Your task to perform on an android device:  Open Olx India app, find contact information about TABLE SHEESHAM WOOD product and send Hi to seller
Image 0: 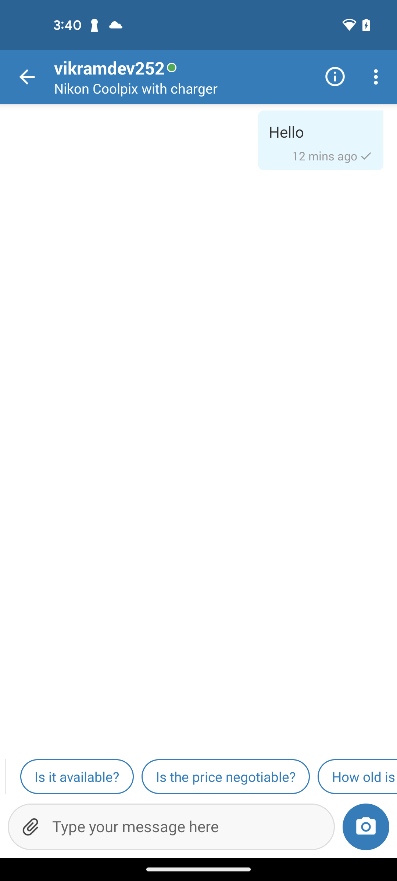
Open Olx India app
Step 0: open app "OLX India"
Image 1: 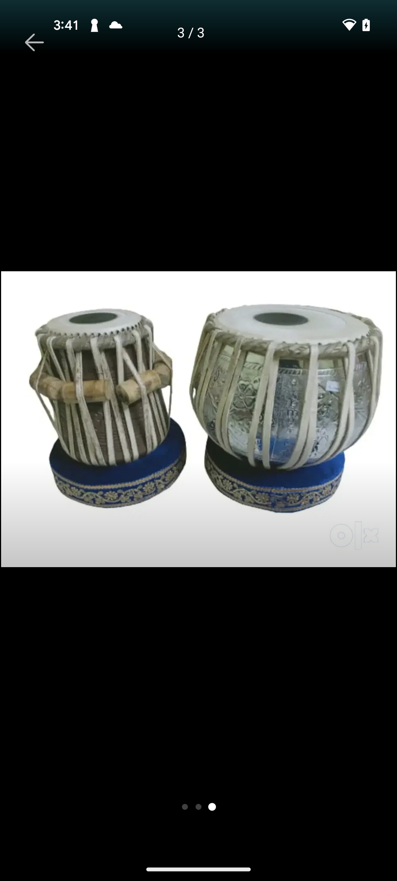
Go back to previous screen
Step 1: press back button
Image 2: 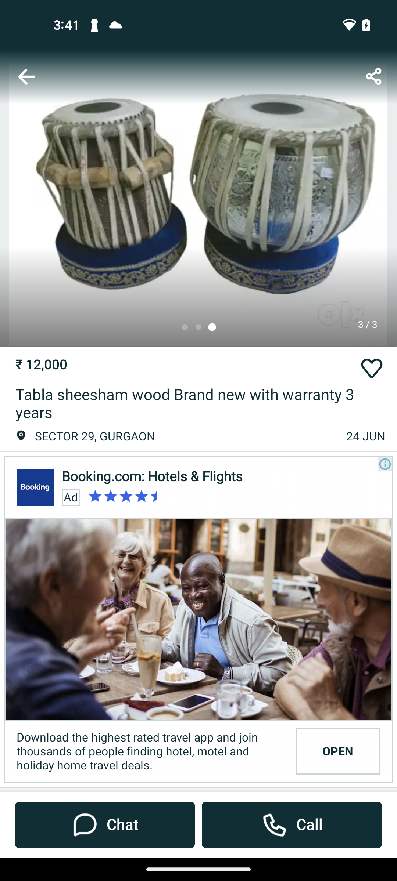
Click on the Chat button at the bottom left of the screen
Step 2: click (105, 825)
Image 3: 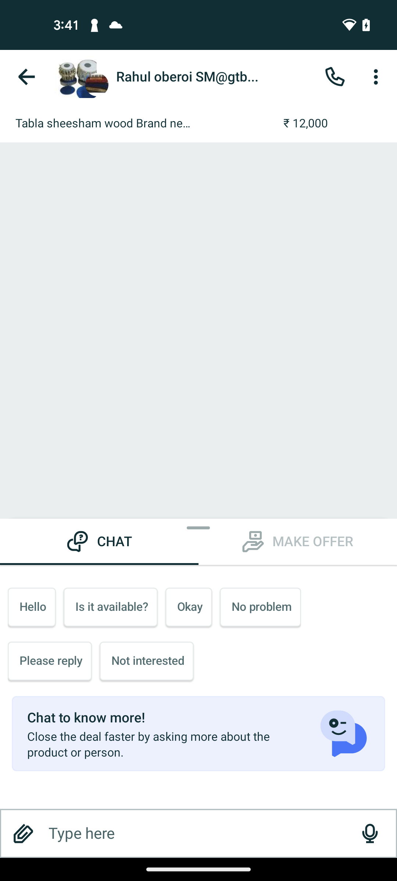
Click on the chat bar at the bottom of the screen
Step 3: click (196, 833)
Image 4: 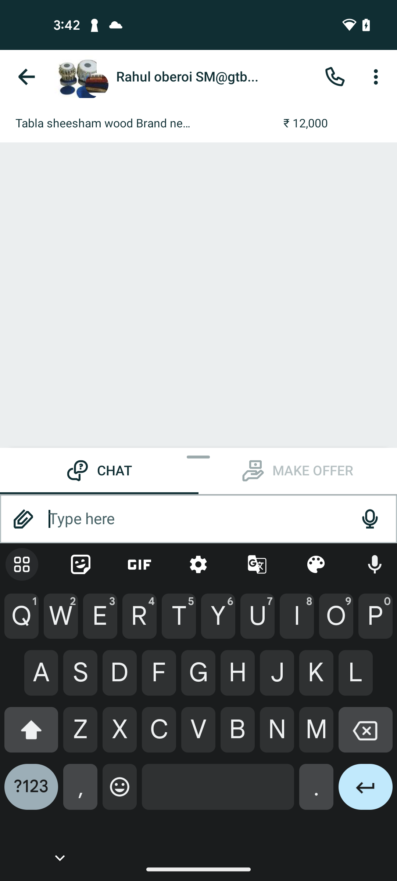
Send Hi to seller
Step 4: type "Hi"
Image 5: 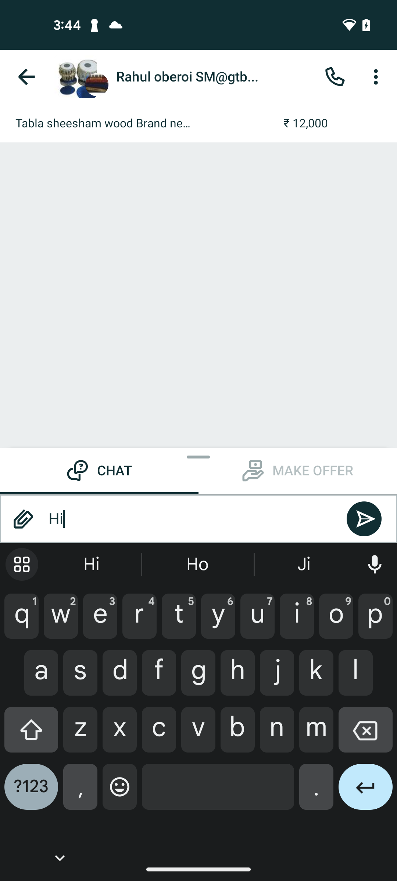
Click on the send icon 
Step 5: click (364, 519)